Your task to perform on an android device: View the progress of the tracking app in the Google fit app 
Image 0: 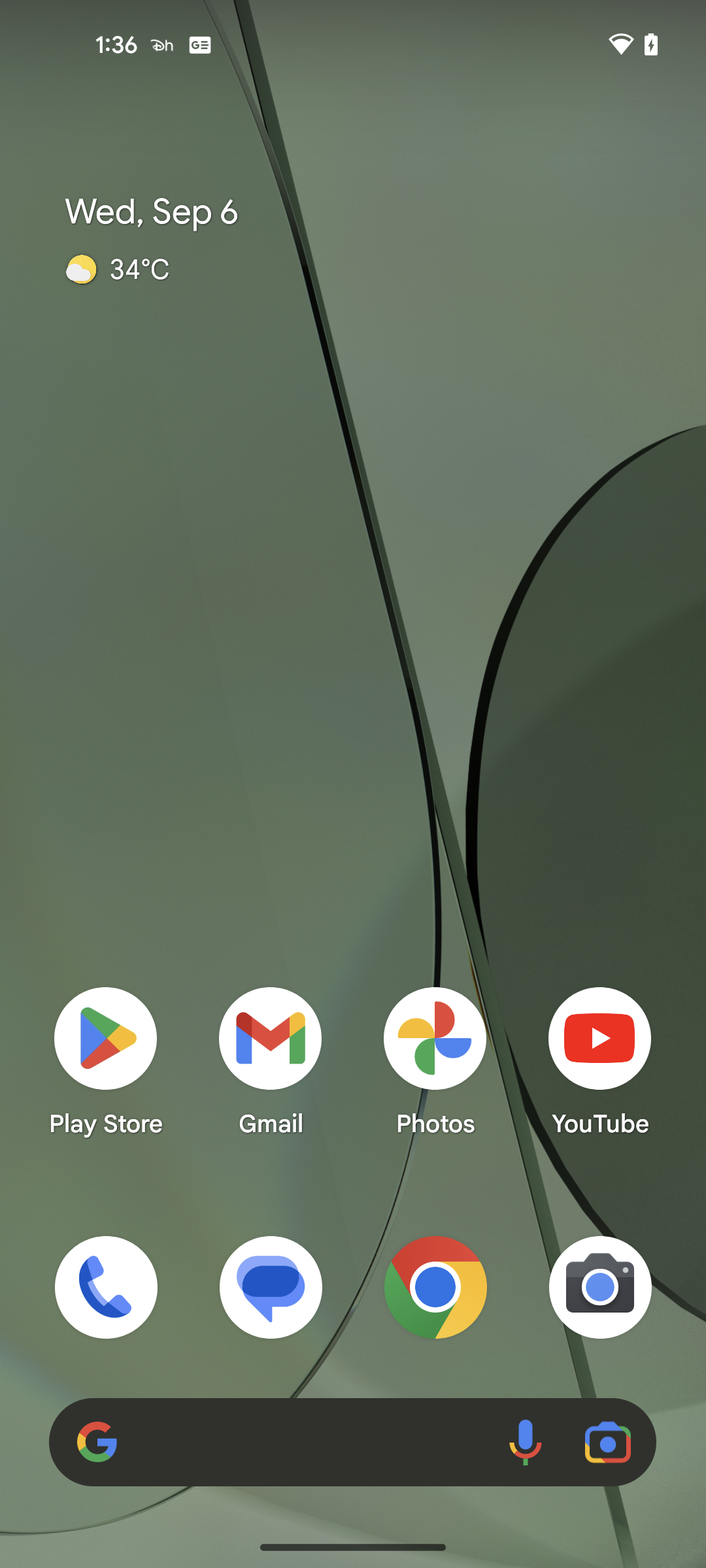
Open the Google Fit app
Step 0: open app "Fit"
Image 1: 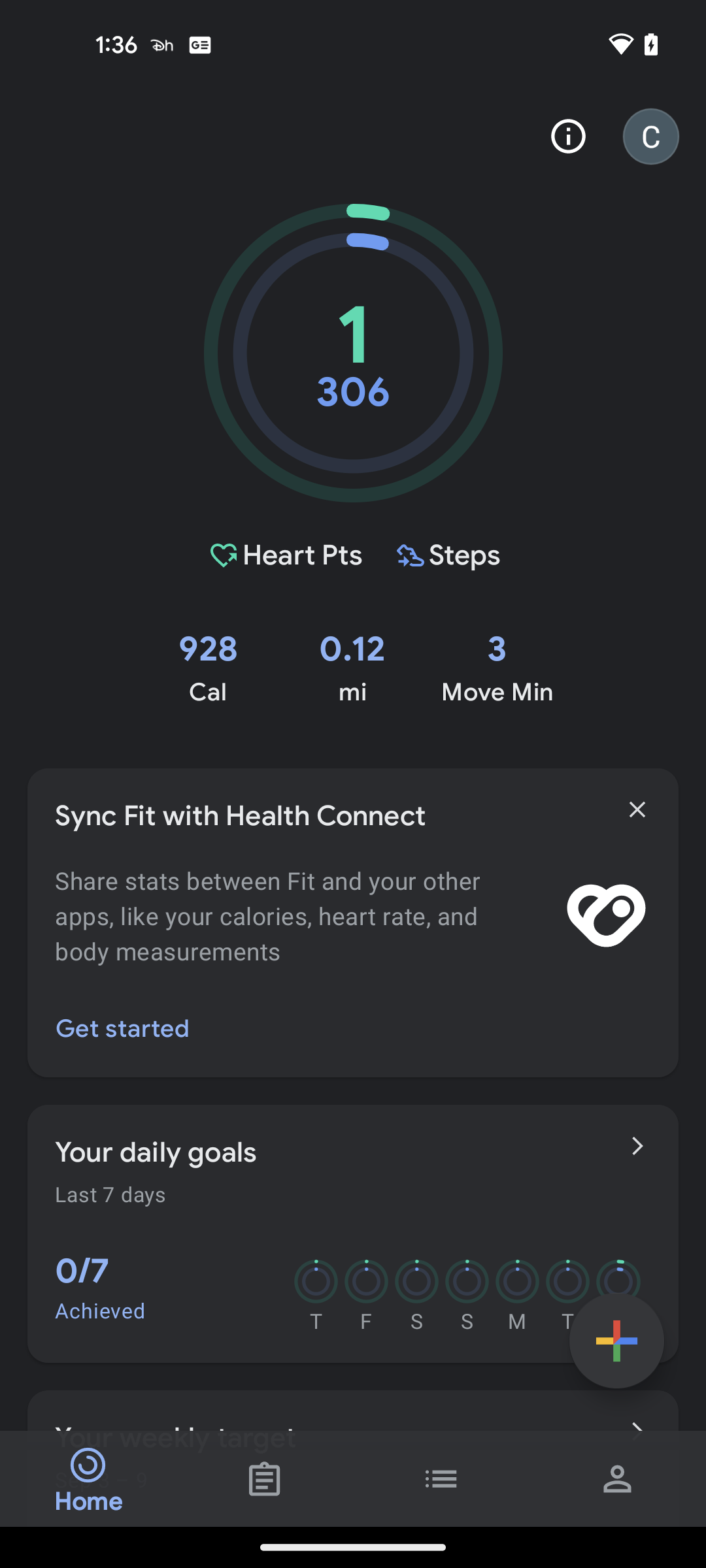
Click on the Report tab at the bottom left of the screen
Step 1: click (265, 1478)